Your task to perform on an android device: I reviewed the product's features and all of the information, and it appears to be a decent price, therefore I'd like to add it to my shopping basket.
Image 0: 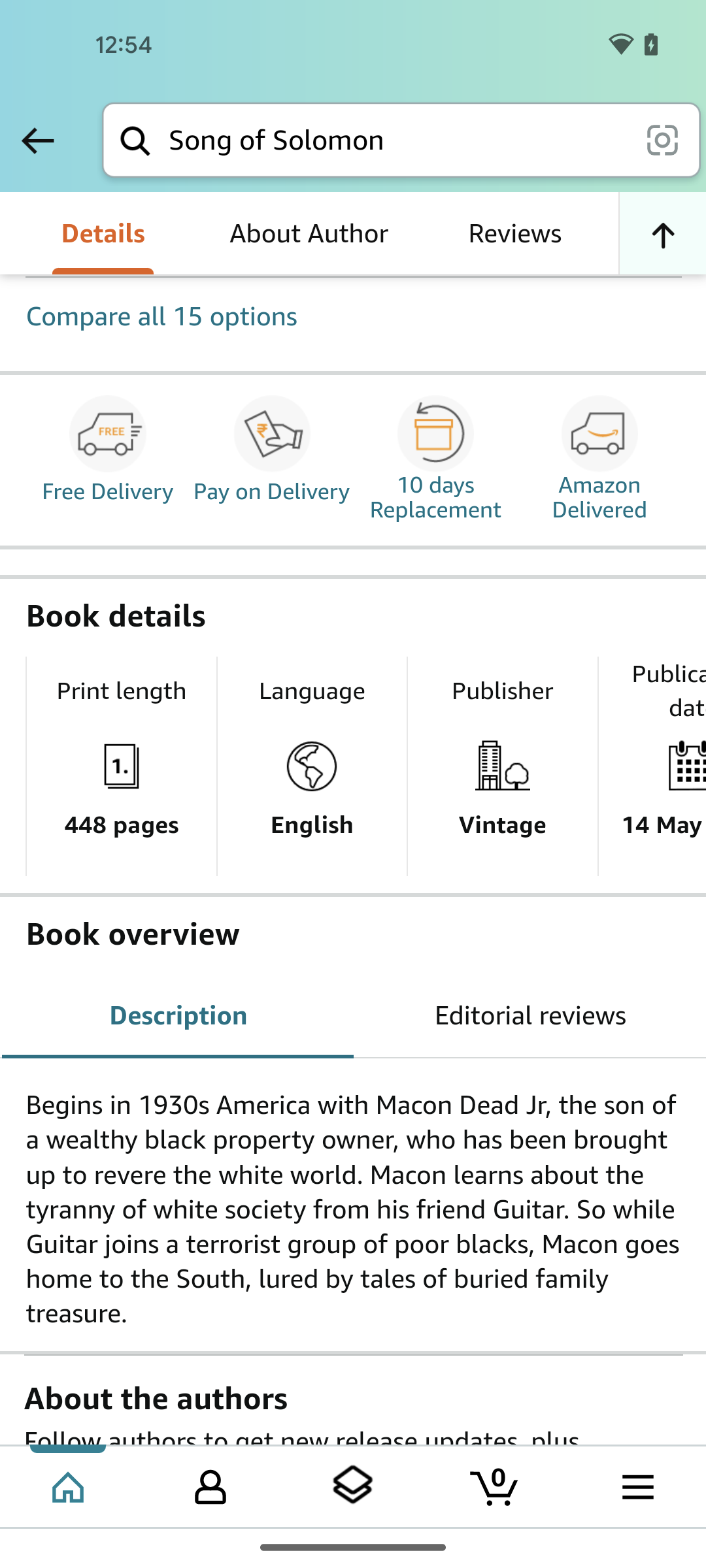
scroll up
Step 0: scroll up
Image 1: 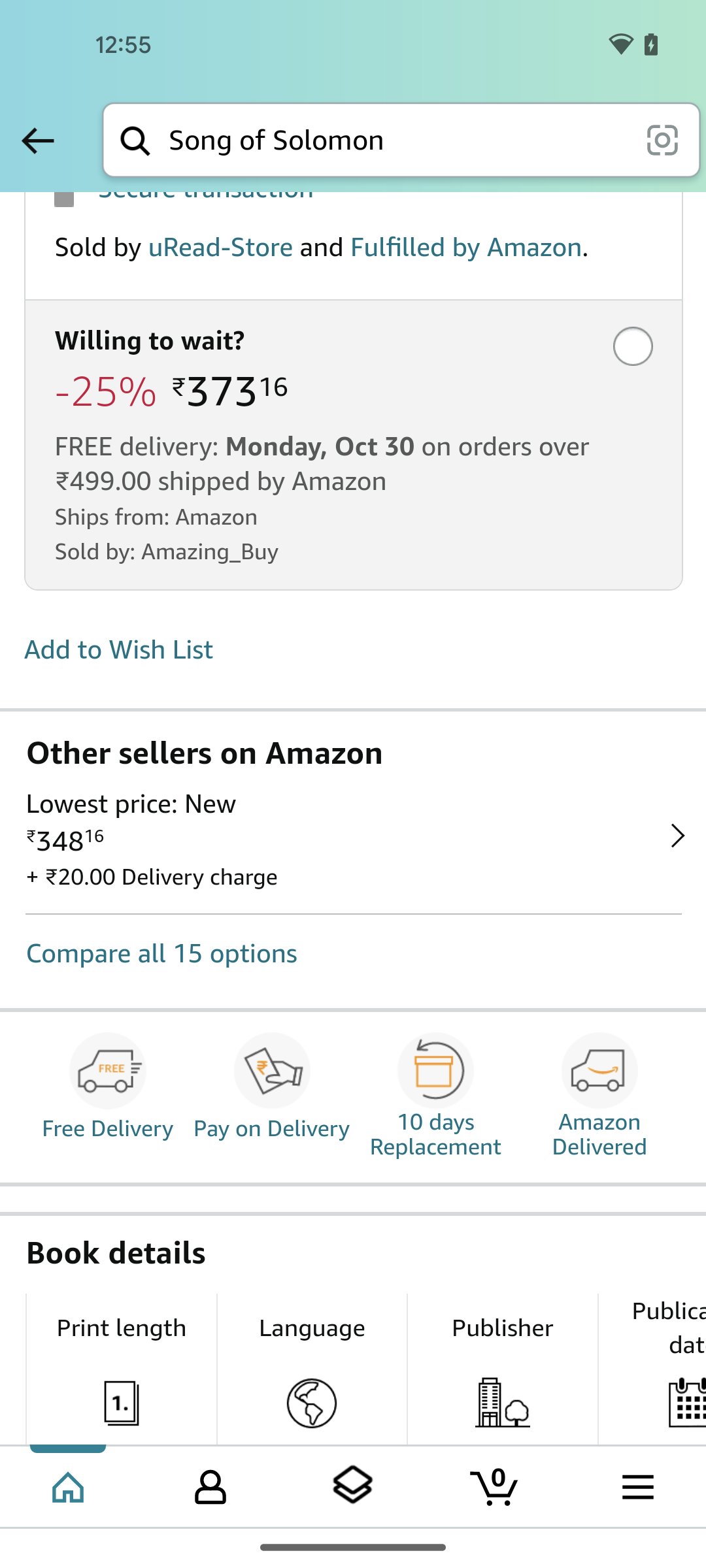
scroll up
Step 1: scroll up
Image 2: 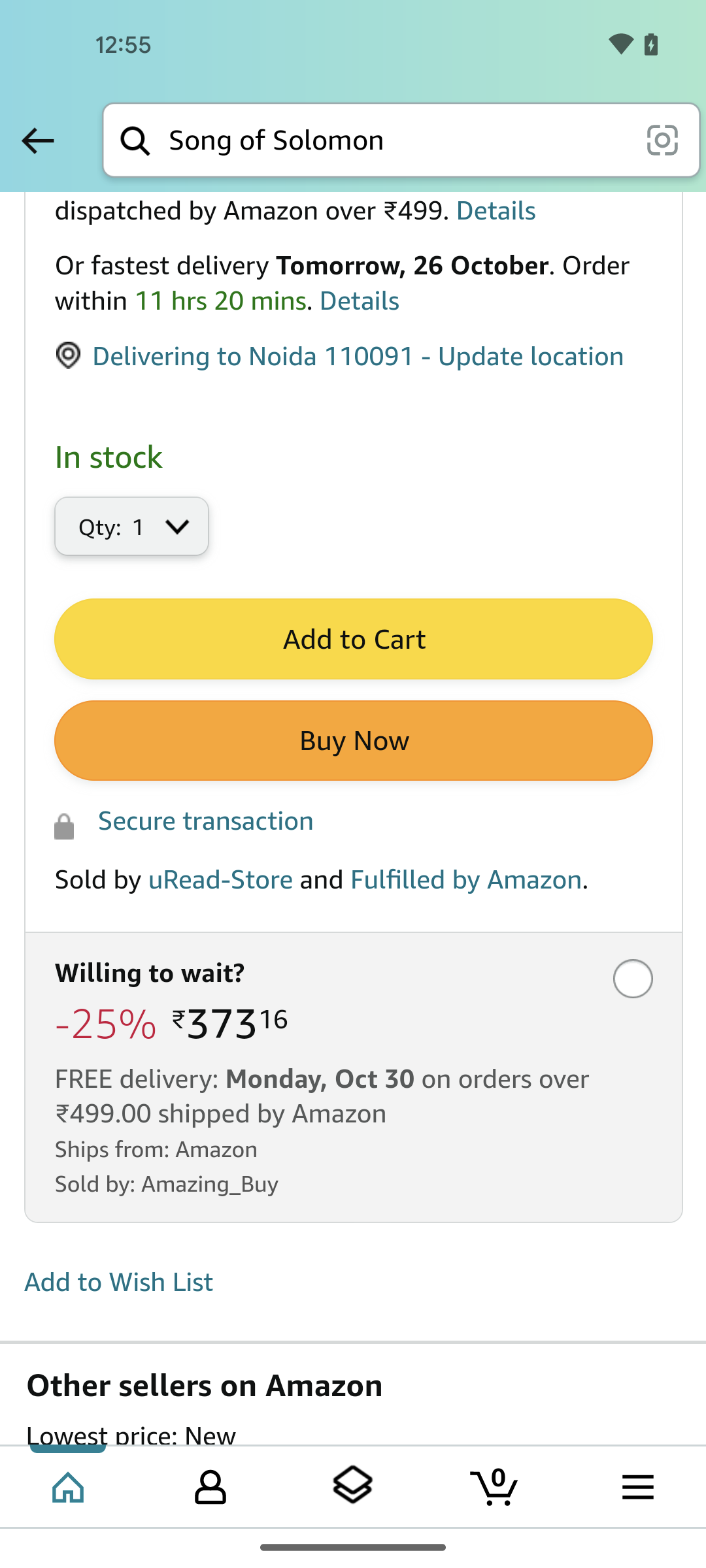
click on the Add to Cart button
Step 2: click (353, 640)